Your task to perform on an android device: Open the clock app and pause the timer.
Image 0: 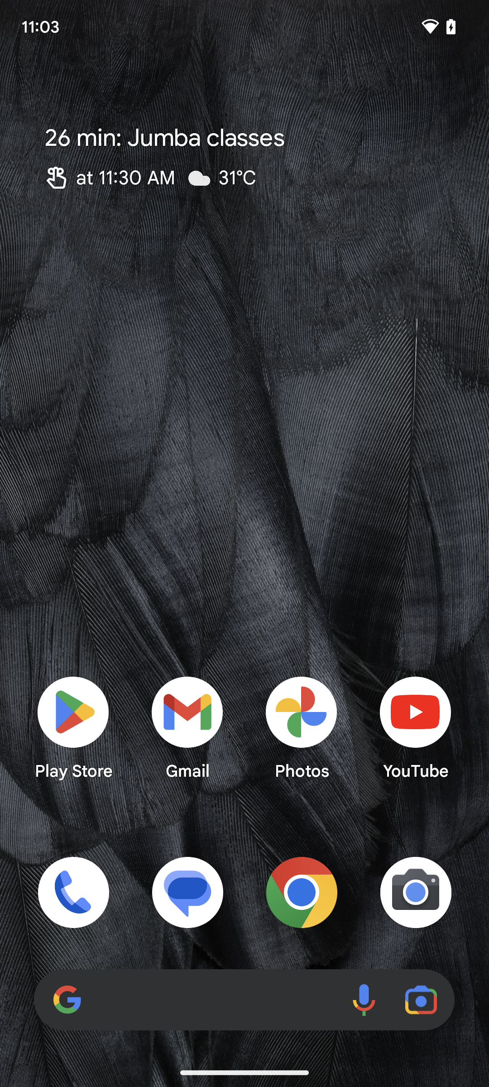
Open the clock app.
Step 0: open app "The Clock"
Image 1: 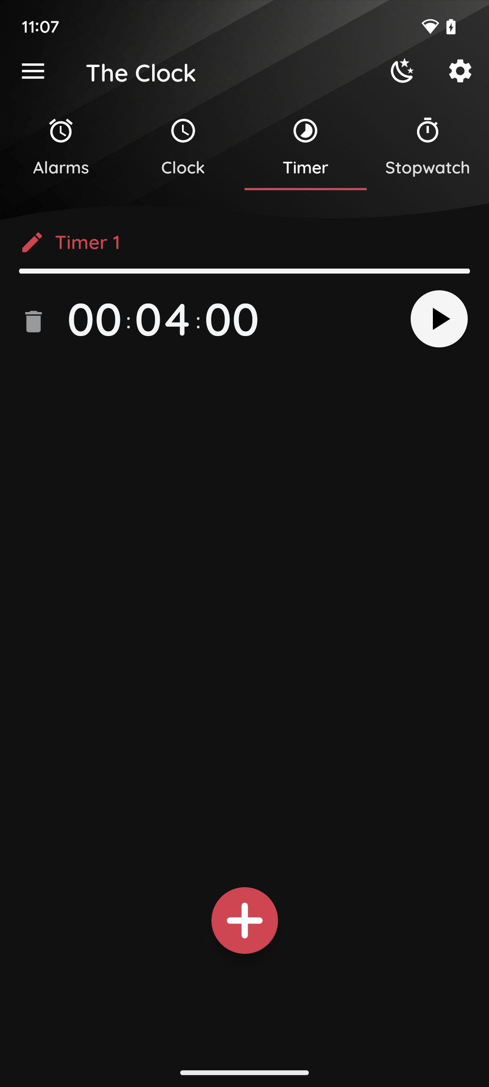
Open the clock app.
Step 1: wait
Image 2: 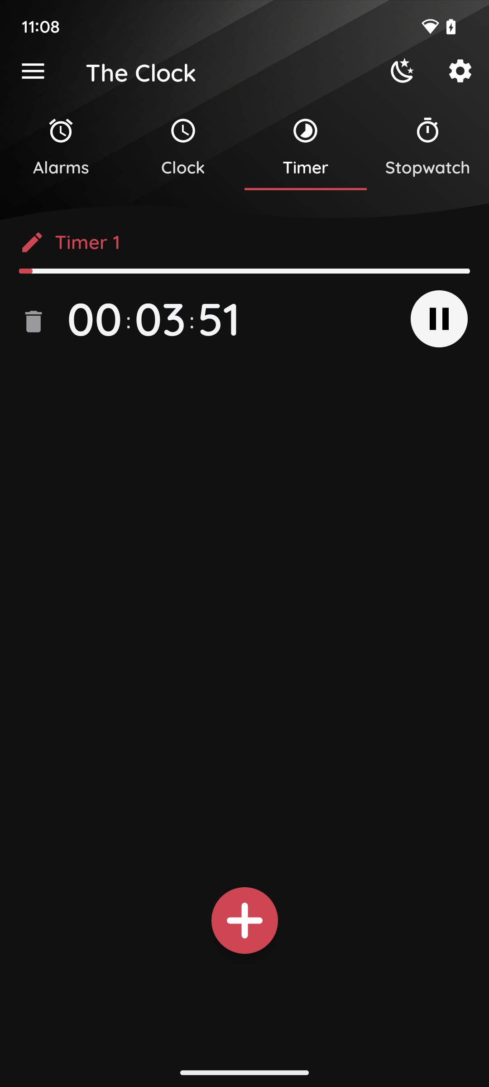
Tap the pause icon.
Step 2: click (435, 317)